Your task to perform on an android device: Go to the adidas app & view the product reviews
Image 0: 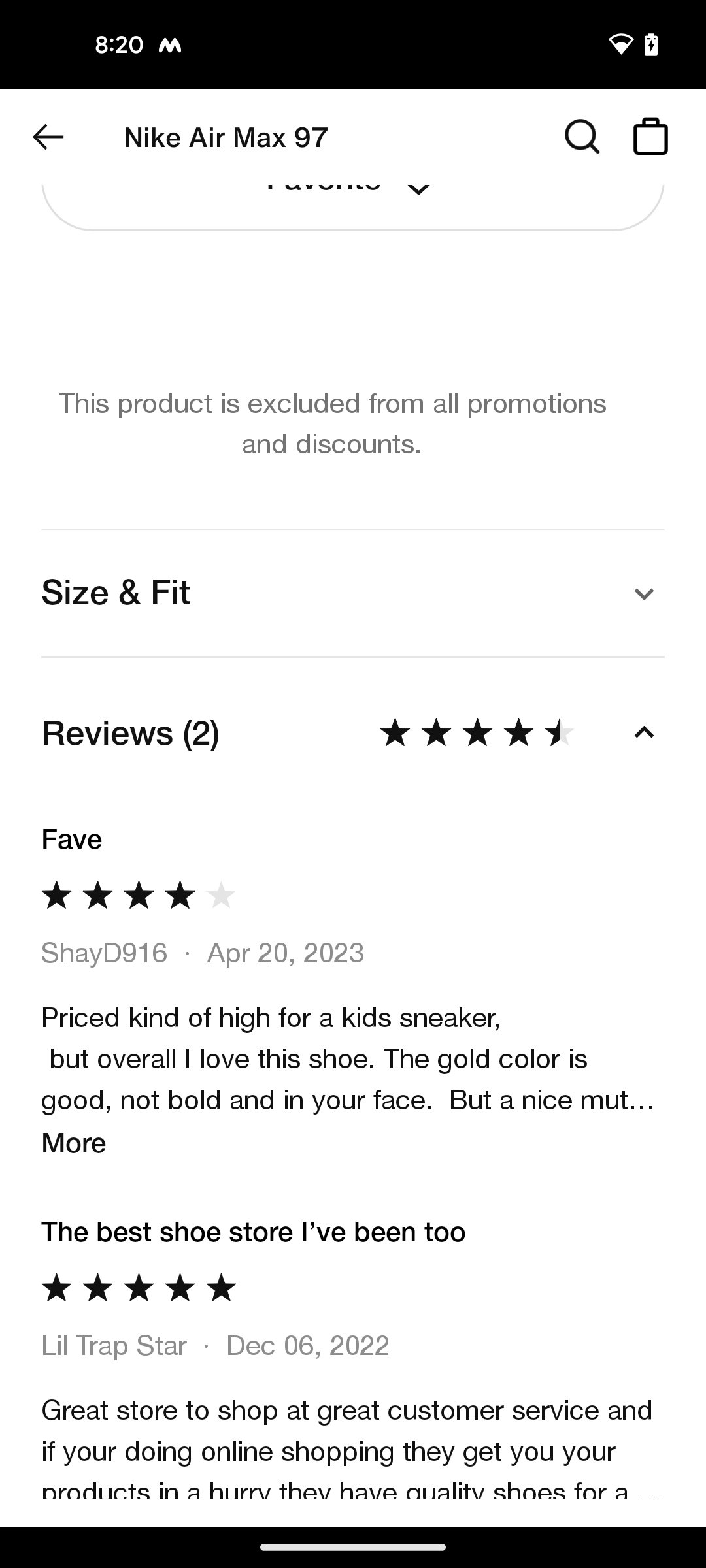
open adidas app
Step 0: open app "adidas"
Image 1: 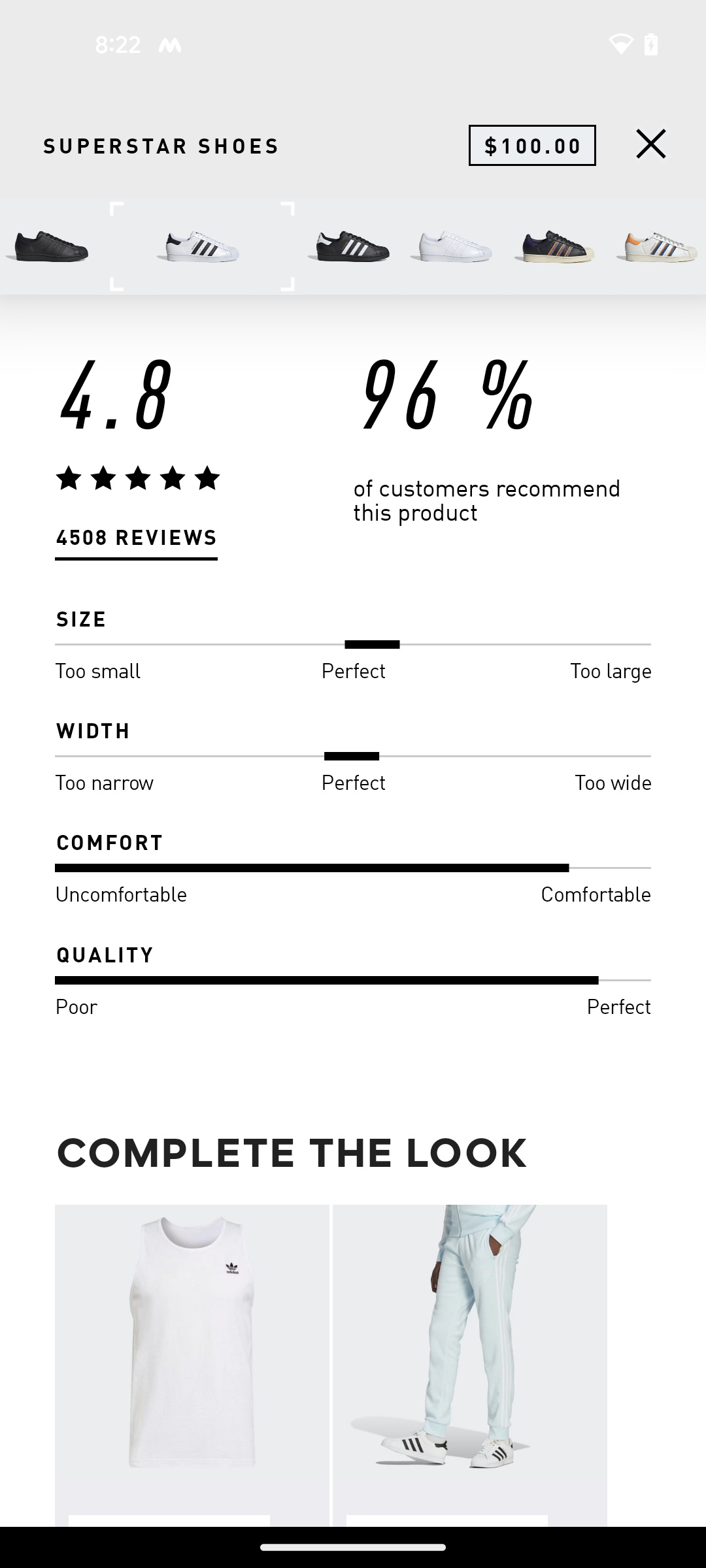
click on Reviews option
Step 1: click (136, 538)